Your task to perform on an android device: I am planning to go hiking next week. For that, I need hiking shoes, so search for "Hiking Shoes for Women" on the Zalando app.
Image 1: 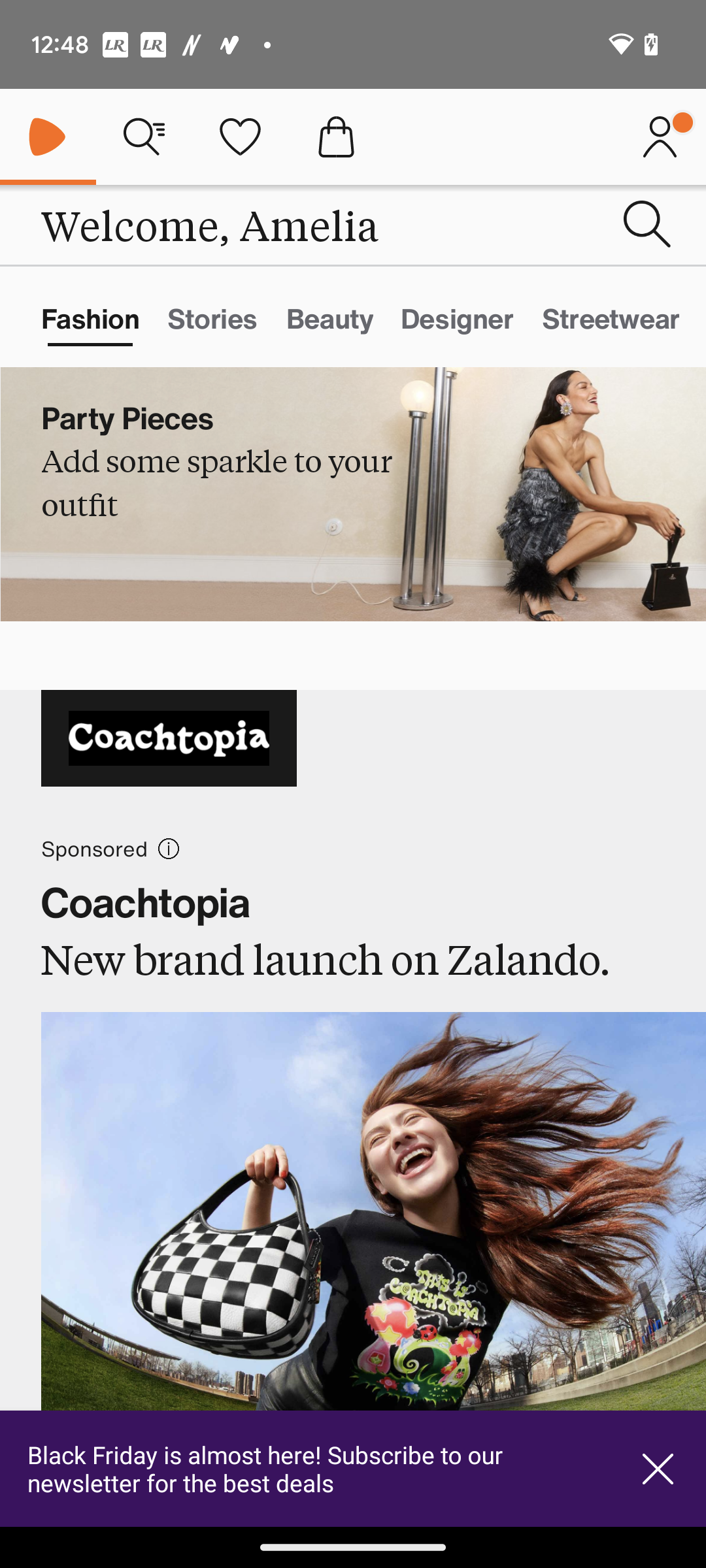
Click on the search icon.
Step 1: click (647, 224)
Image 2: 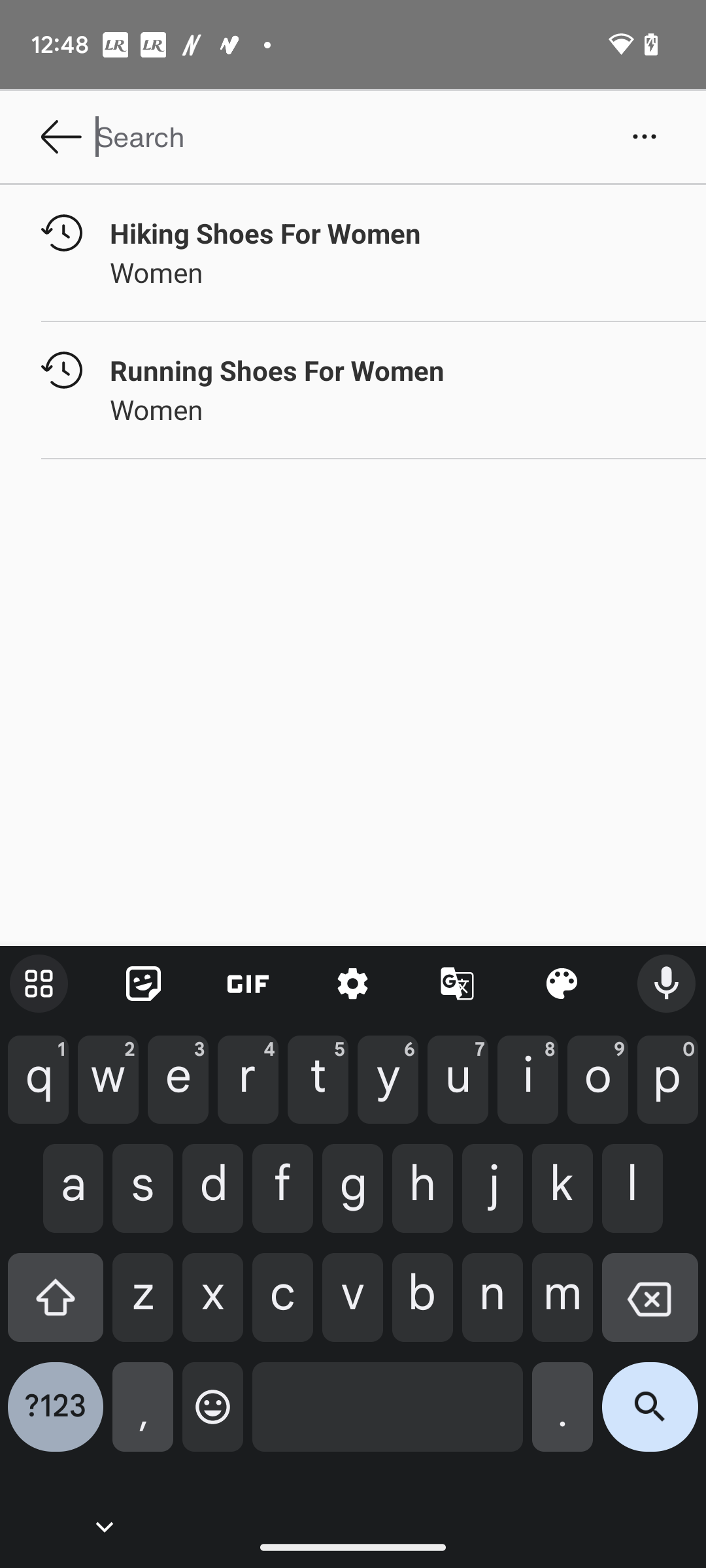
Type "Hiking Shoes for women" in the search box.
Step 2: type "Hiking Shoes for women"
Image 3: 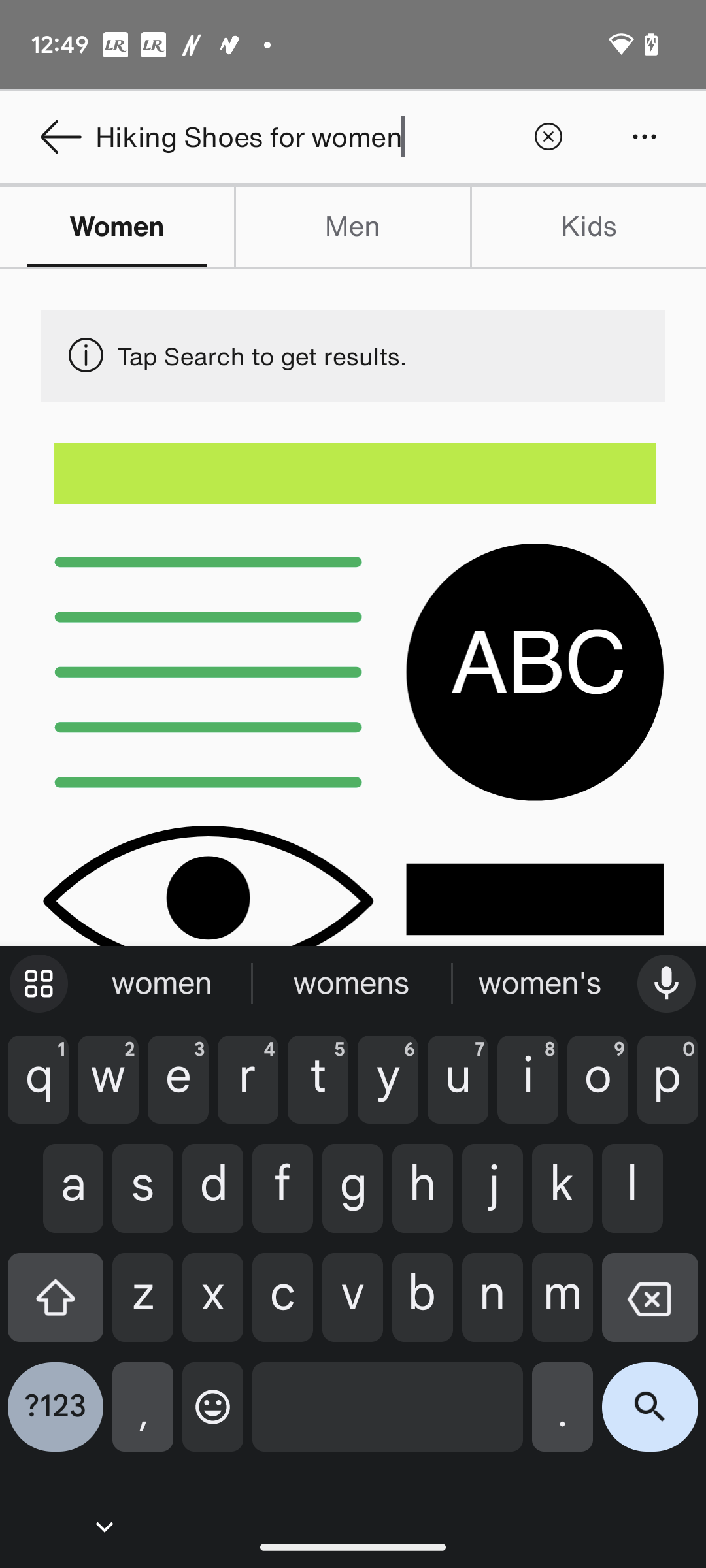
Click  on the search icon at the bottom right corner of the Keyboard.
Step 3: click (650, 1417)